Your task to perform on an android device: Open Traillink app and search for trails near 98101, Seattle, washington and sort by distance and Set the Trail Length up to 20 miles
Image 0: 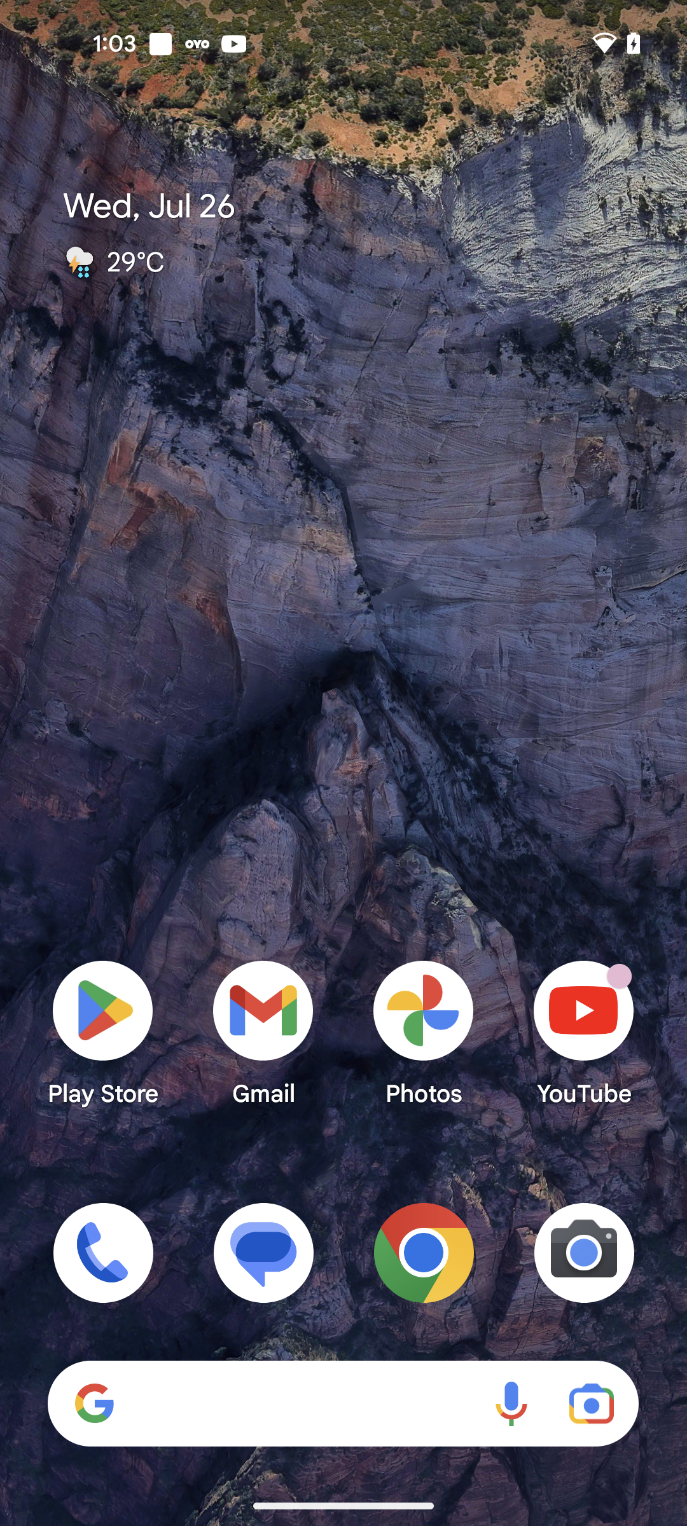
Open Traillink app
Step 0: open app "TrailLink"
Image 1: 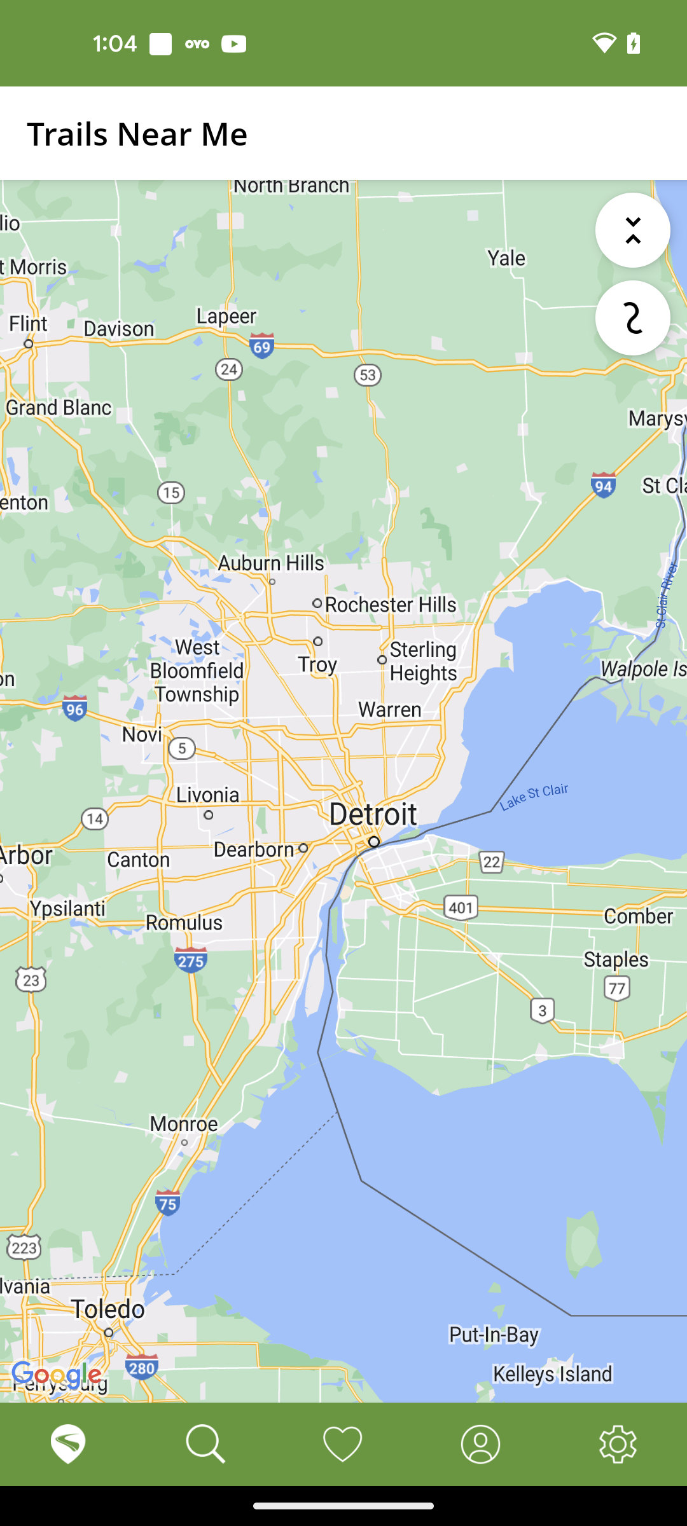
Go to the Search tab at the bottom of the screen
Step 1: click (204, 1441)
Image 2: 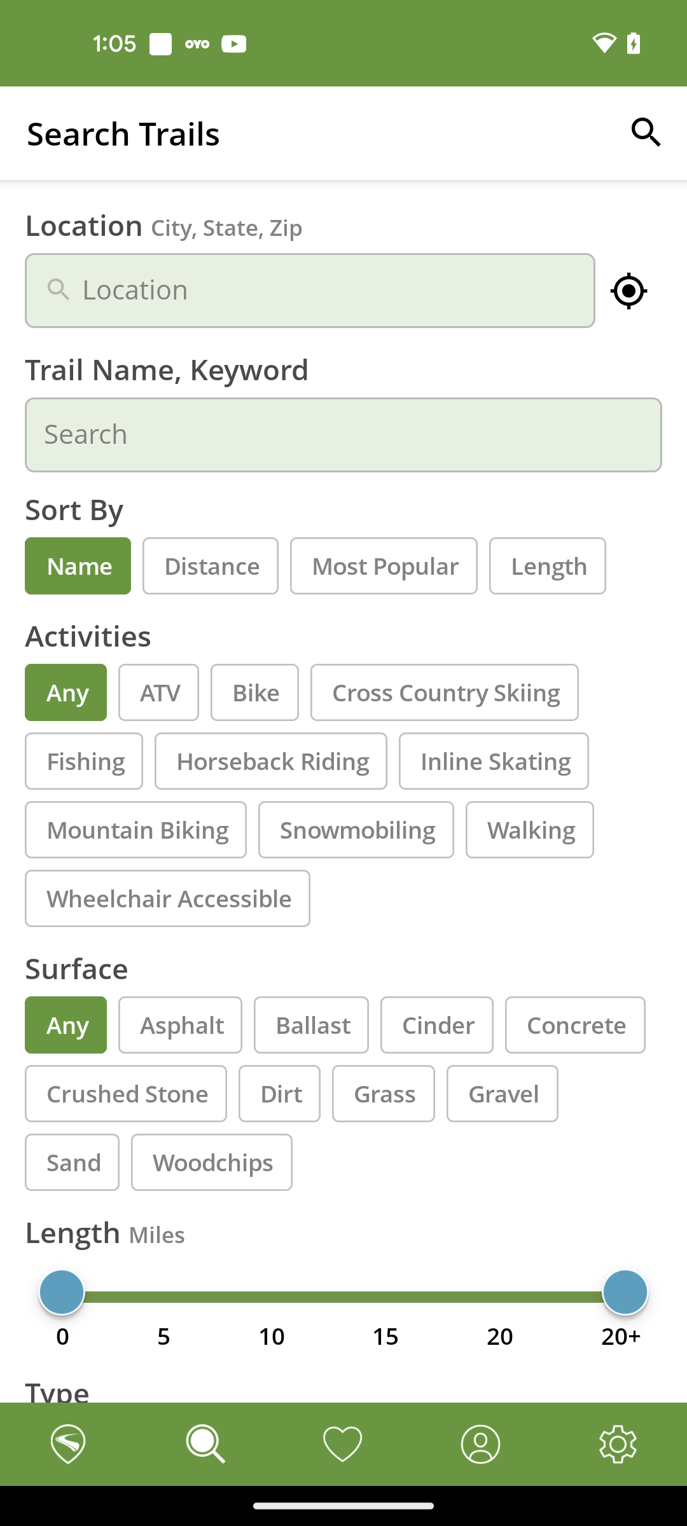
Click on the Location Search bar
Step 2: click (310, 291)
Image 3: 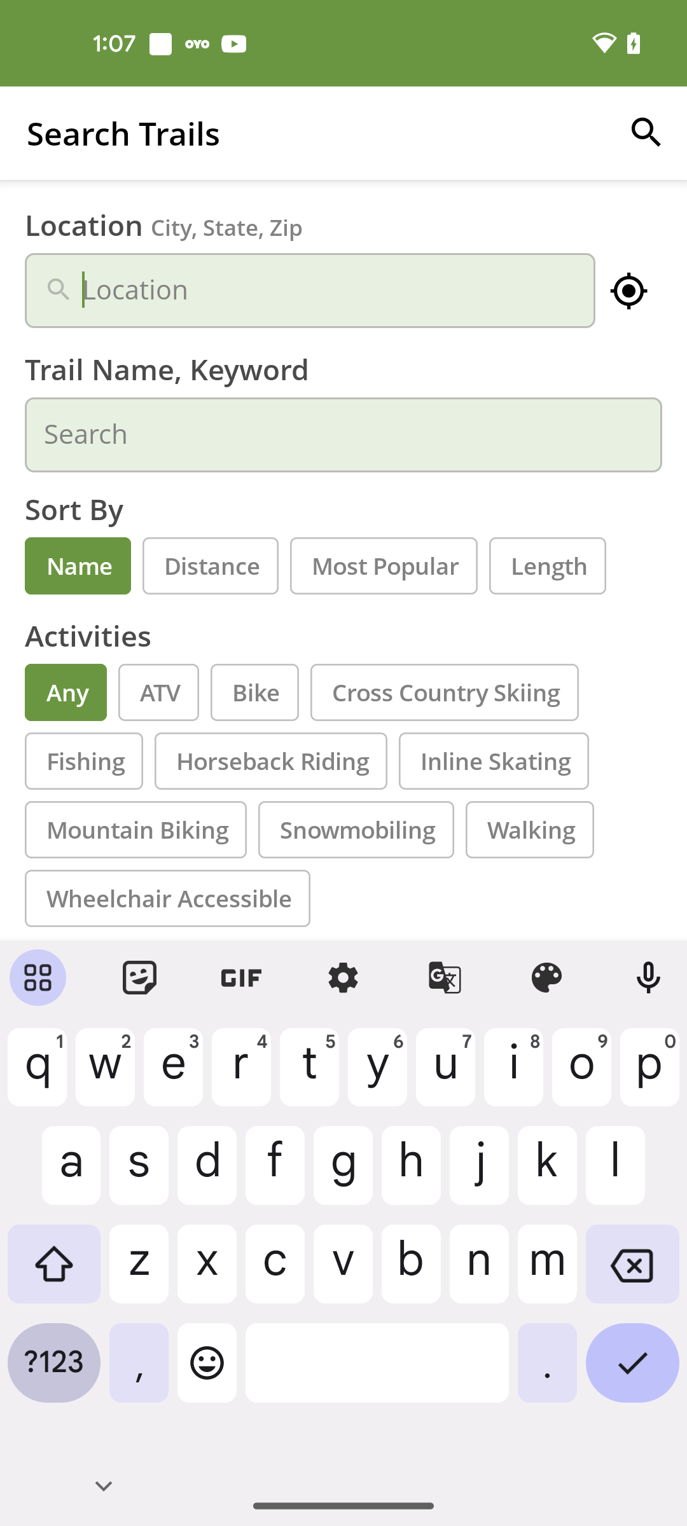
Search for 98101, Seattle, washington
Step 3: type "98101, Seattle, washington"
Image 4: 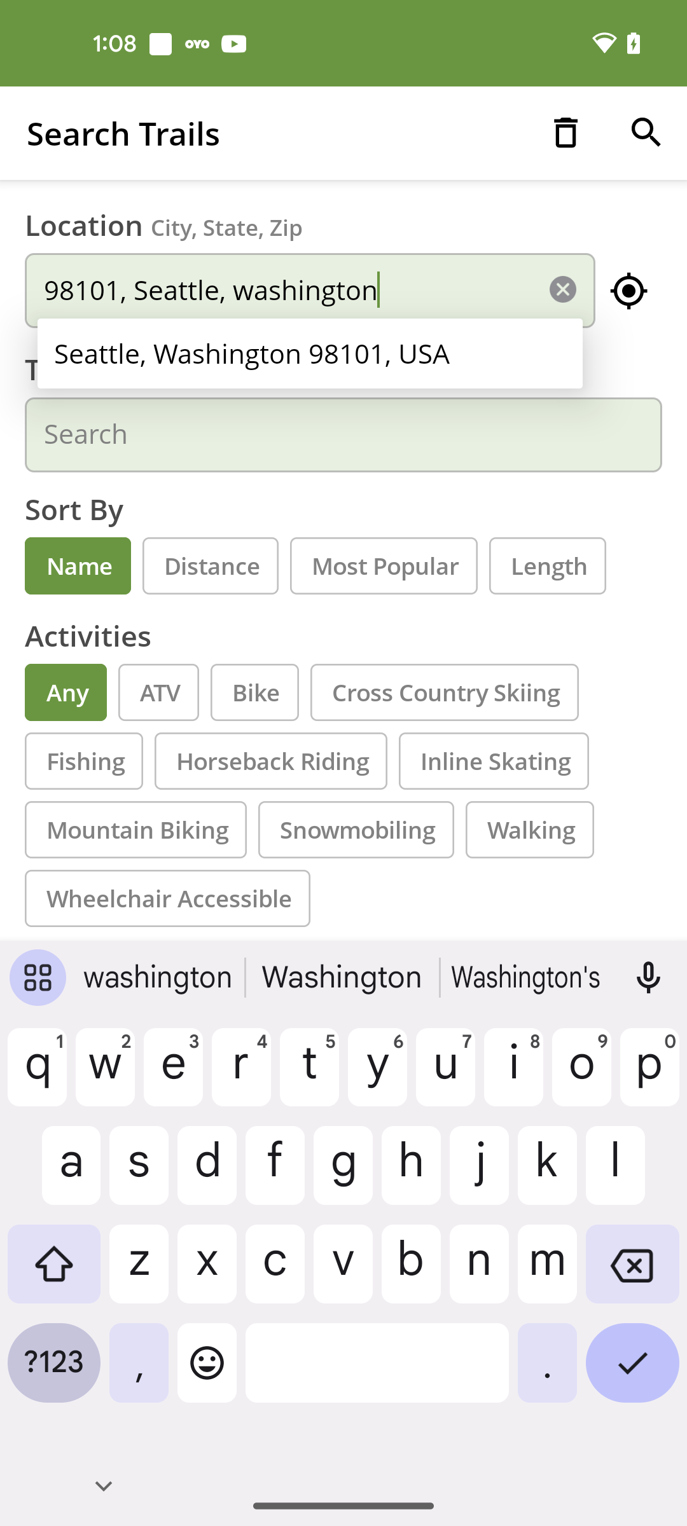
Click the first Suggested location
Step 4: click (343, 369)
Image 7: 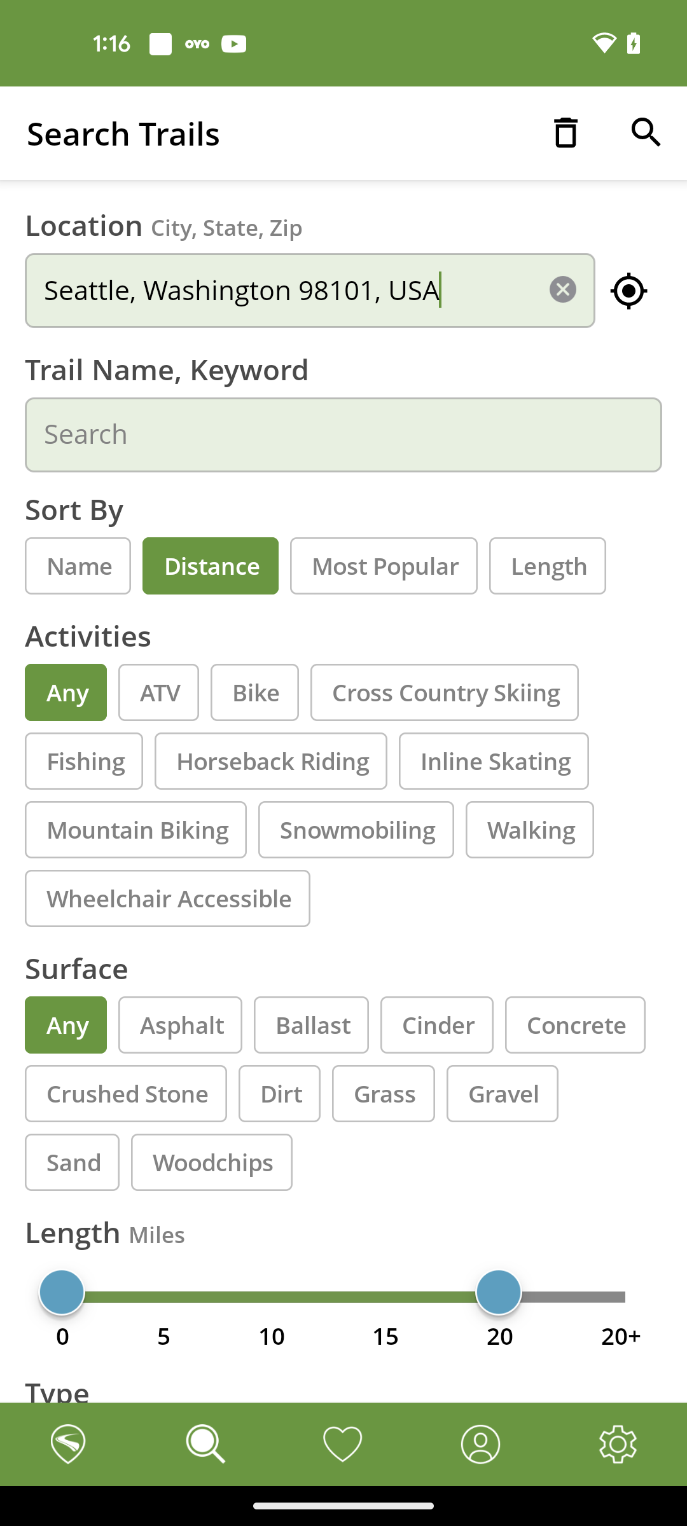
Click on the search icon at the top right corner of the screen
Step 7: click (646, 133)
Image 8: 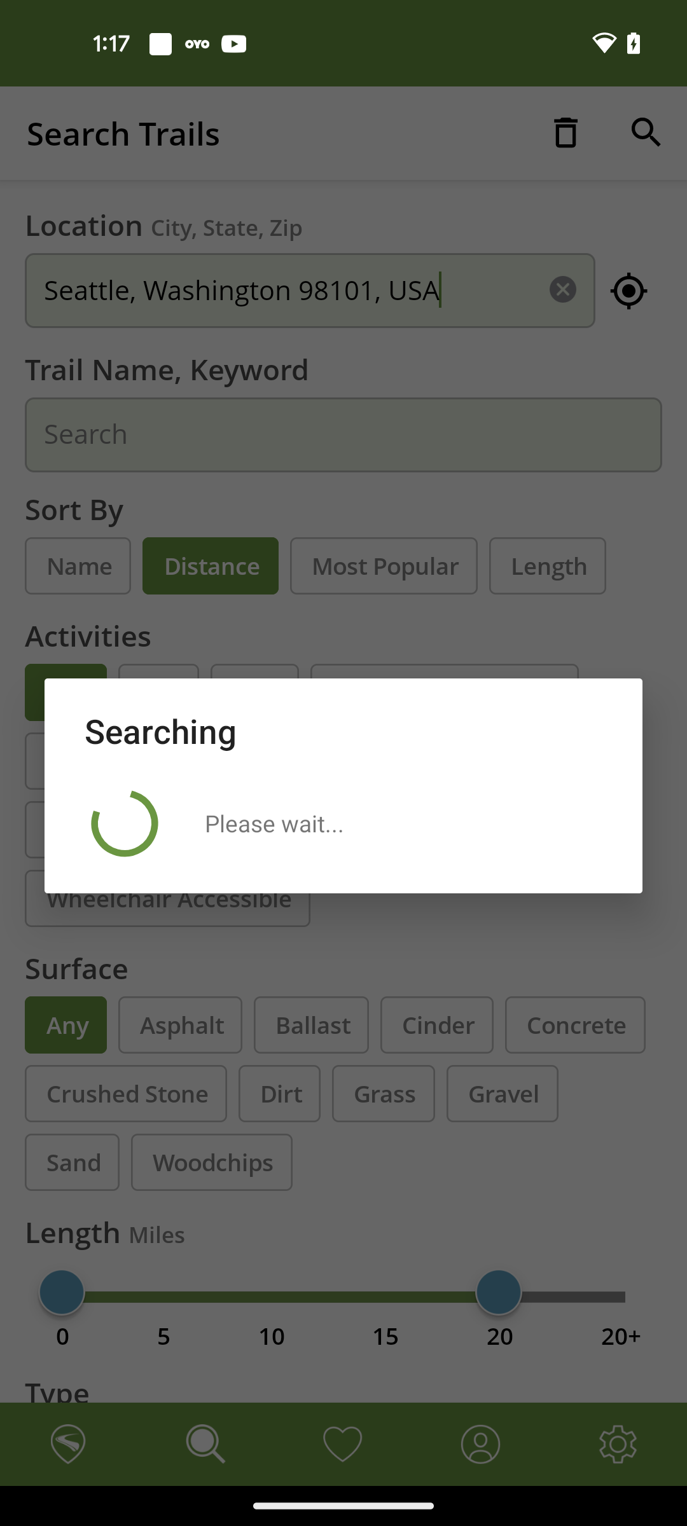
Click on the search icon at the top right corner of the screen
Step 8: wait